Your task to perform on an android device: I would like to add the apple i phone 15 (blue 256 GB) to my cart for a future purchase.
Image 0: 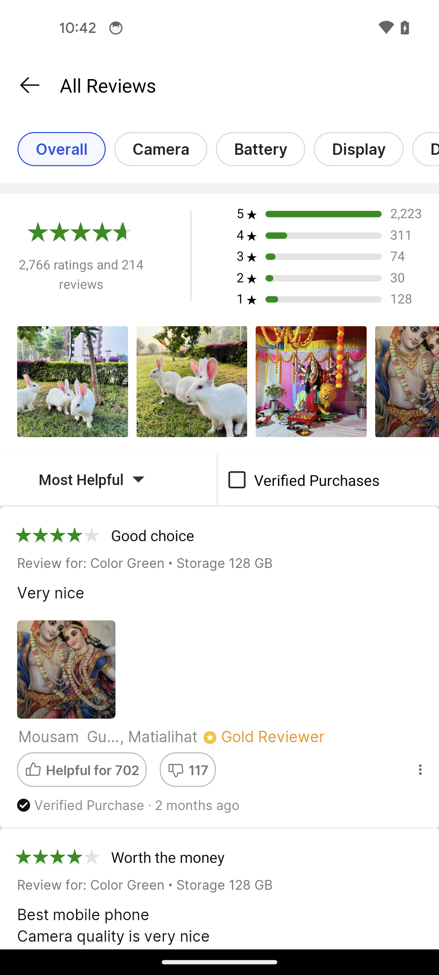
Go back to the previous page 
Step 0: press back button
Image 1: 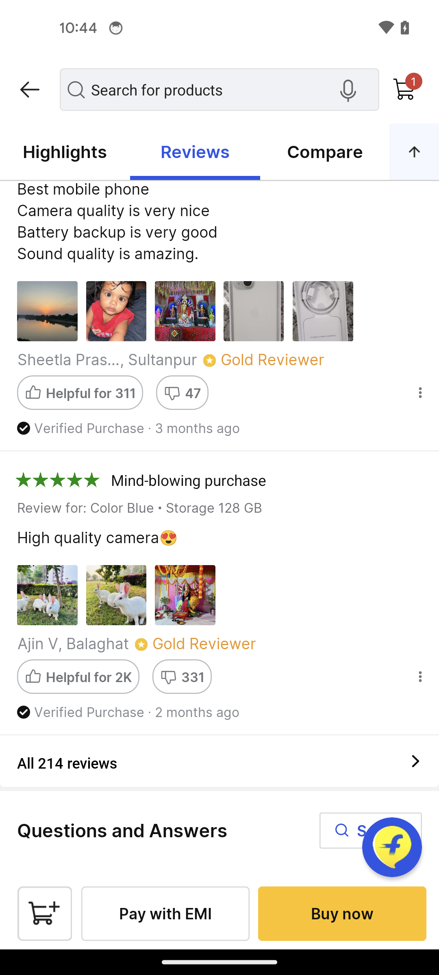
tap on the cart icon at the bottom left corner of the screen
Step 1: click (228, 900)